Your task to perform on an android device: Mark the Sunday party reminder as completed
Image 0: 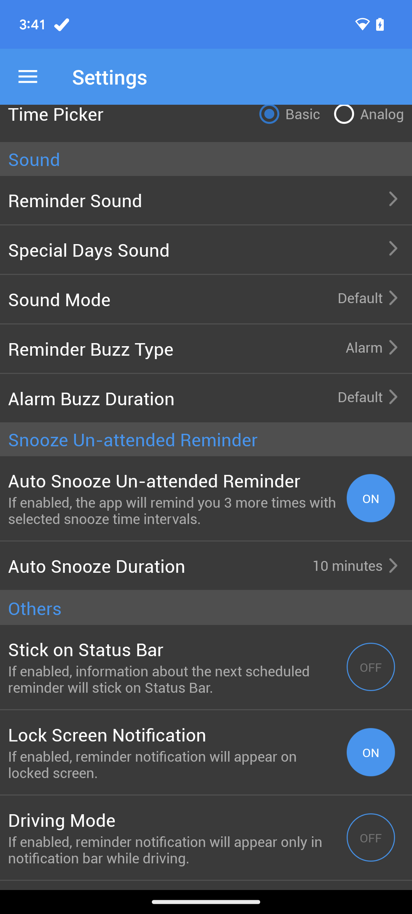
Go back to the previous page
Step 0: press back button
Image 1: 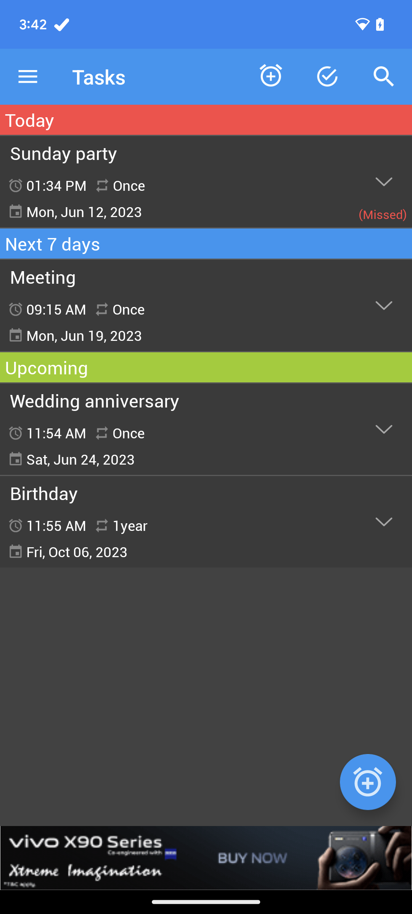
Click on the Sunday party reminder
Step 1: click (206, 182)
Image 2: 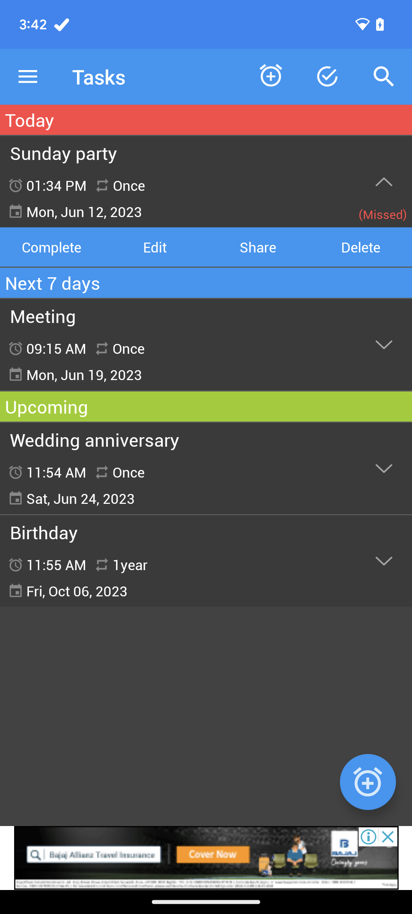
Click on the complete option
Step 2: click (51, 247)
Image 3: 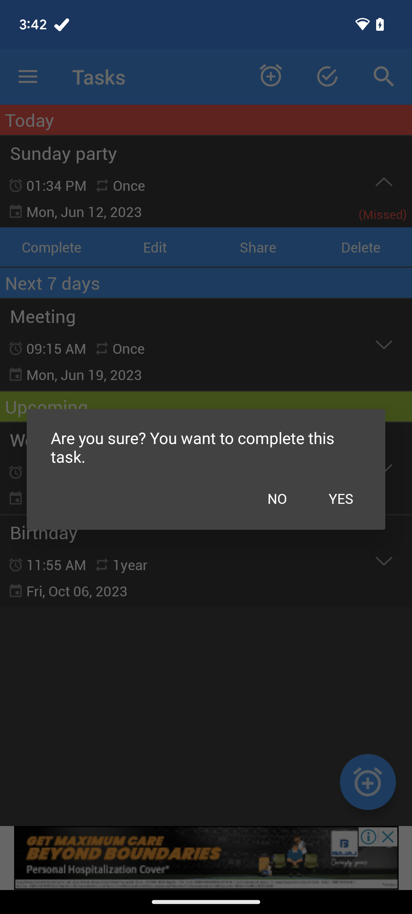
Click on the YES button
Step 3: click (341, 498)
Image 4: 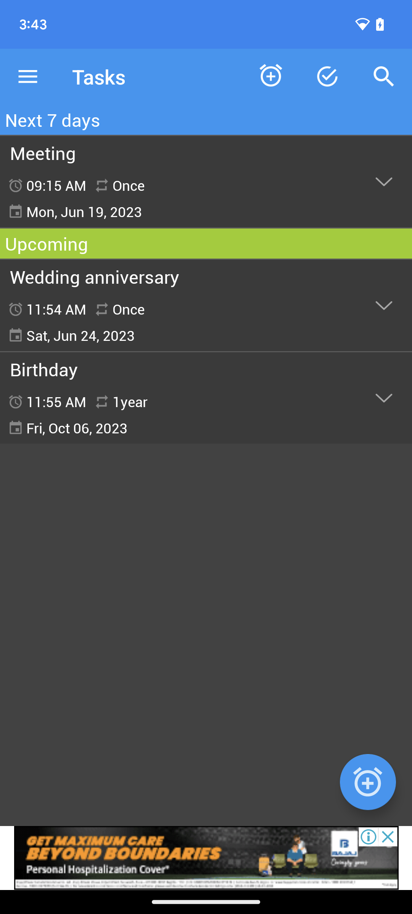
Click on the tick icon at the top of the screen
Step 4: click (327, 77)